Your task to perform on an android device: Open the Rail Europe app, Search train from Avoncliff  to Den Haag on 11 August 15:00
Image 0: 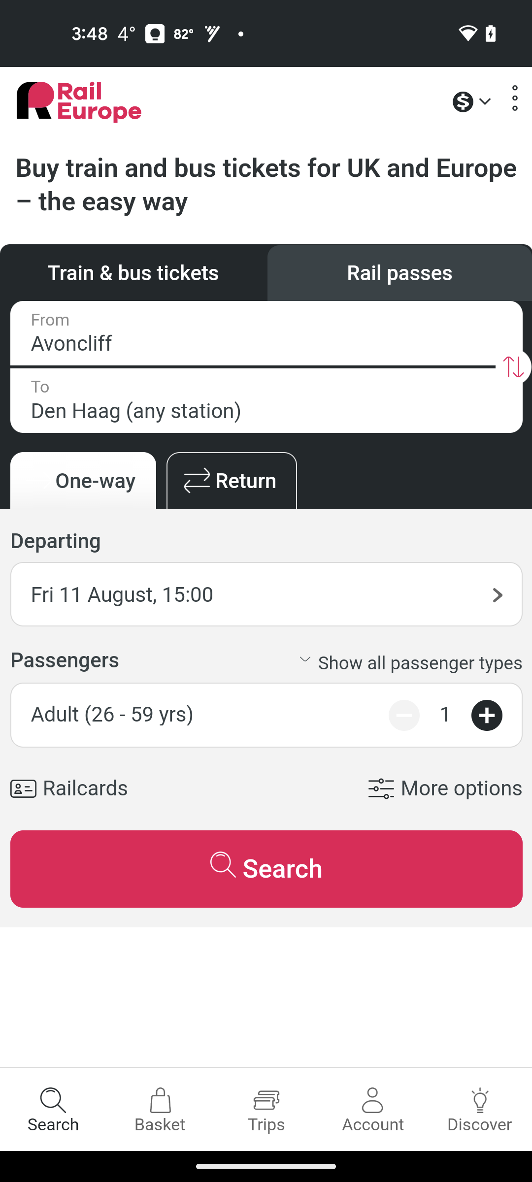
Open the Rail Europe app
Step 0: open app "Rail Europe"
Image 1: 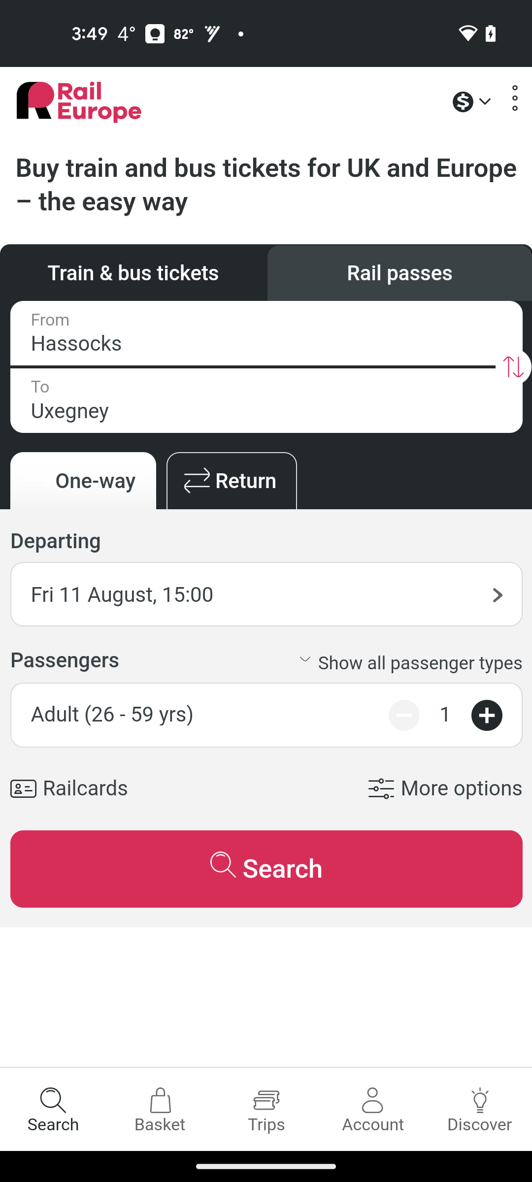
Click on the from section
Step 1: click (266, 333)
Image 2: 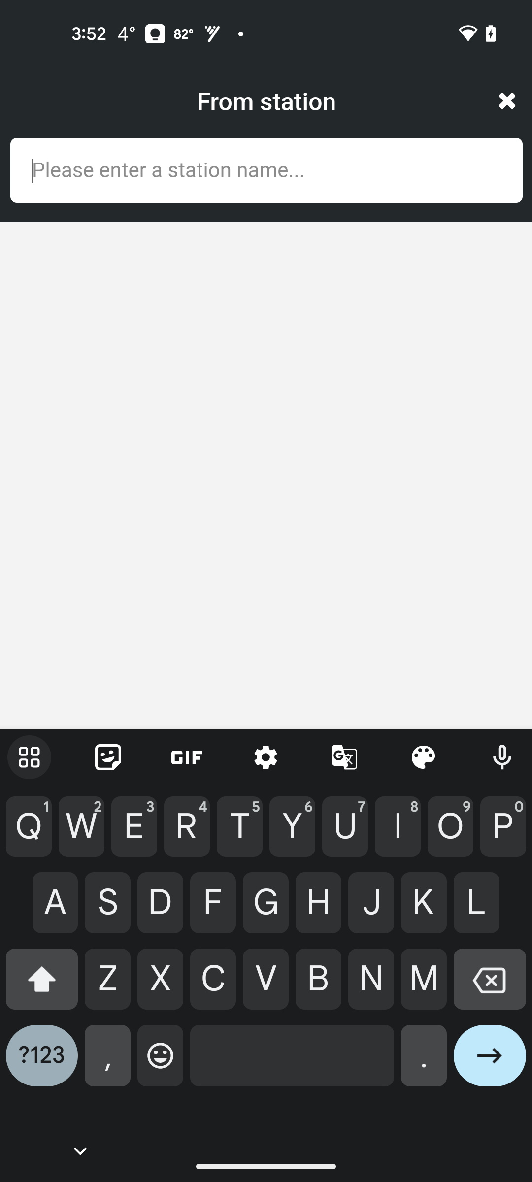
Search Avoncliff
Step 2: type "Avoncliff"
Image 3: 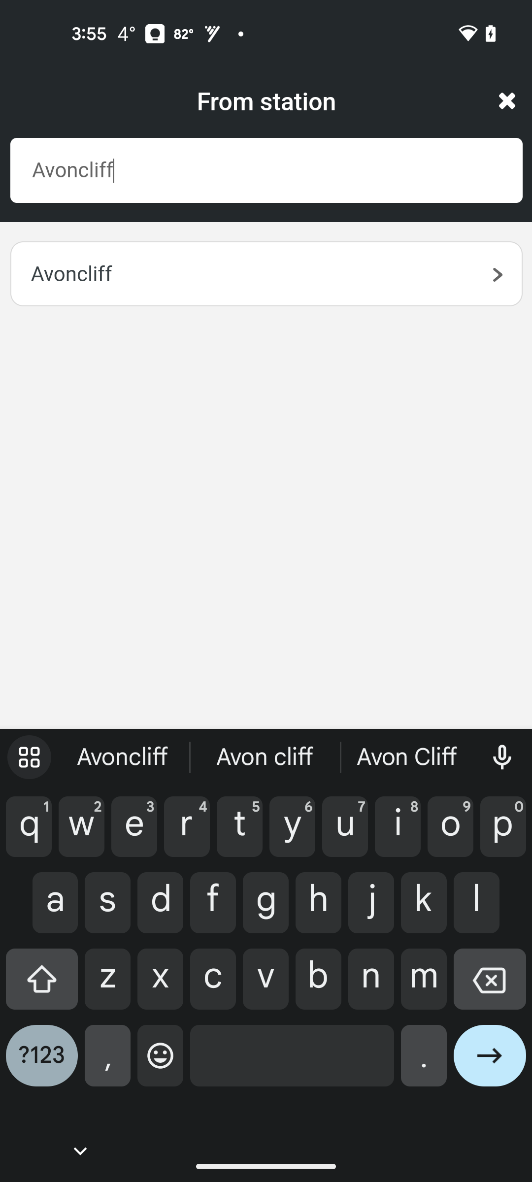
Click on the first search result
Step 3: click (133, 272)
Image 4: 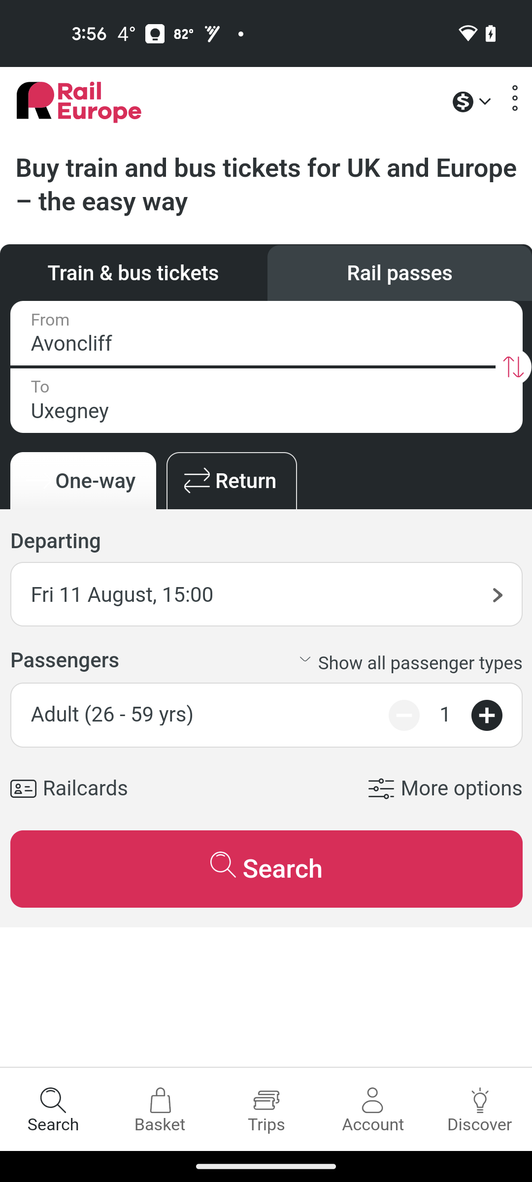
Click on the to section
Step 4: click (266, 400)
Image 5: 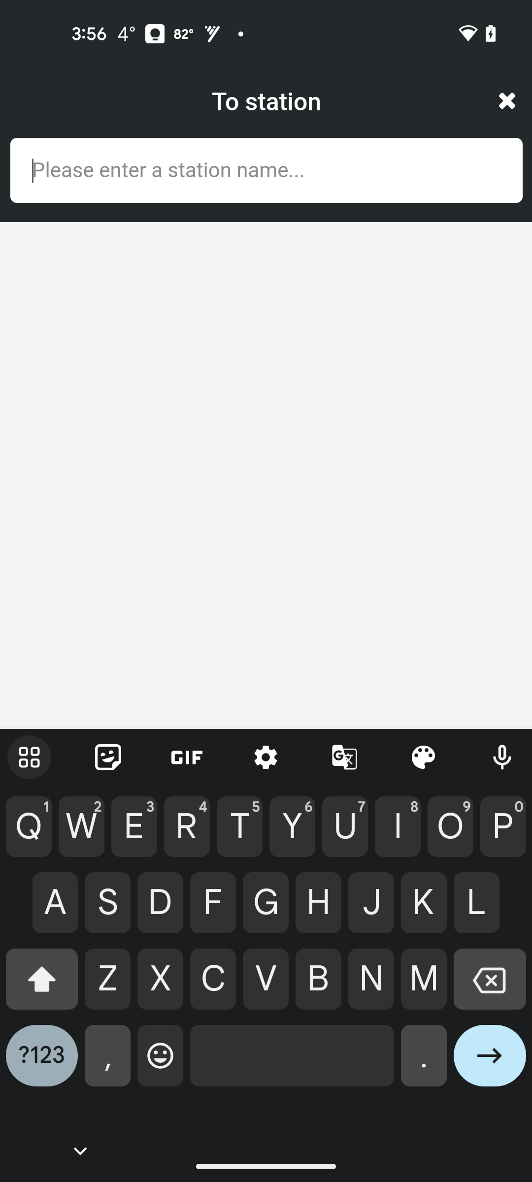
Type Den Haag
Step 5: type "Den Haag"
Image 7: 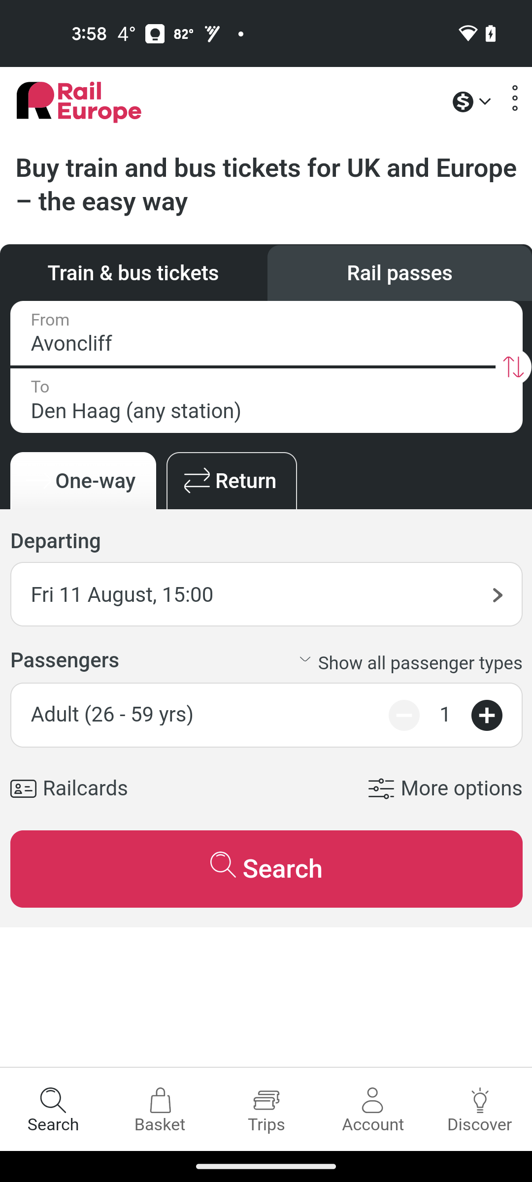
Click on the Search button below the Railcards section
Step 7: click (266, 868)
Image 8: 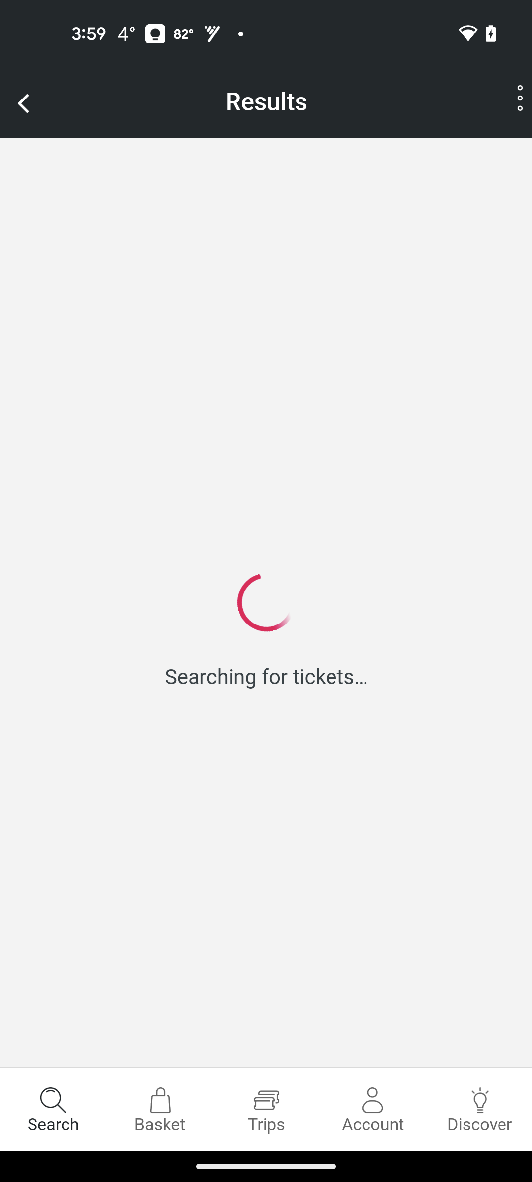
Click on the Search button below the Railcards section
Step 8: wait